Your task to perform on an android device: I want to search for my friend Abdul karim's contact in the Contacts app.
Image 1: 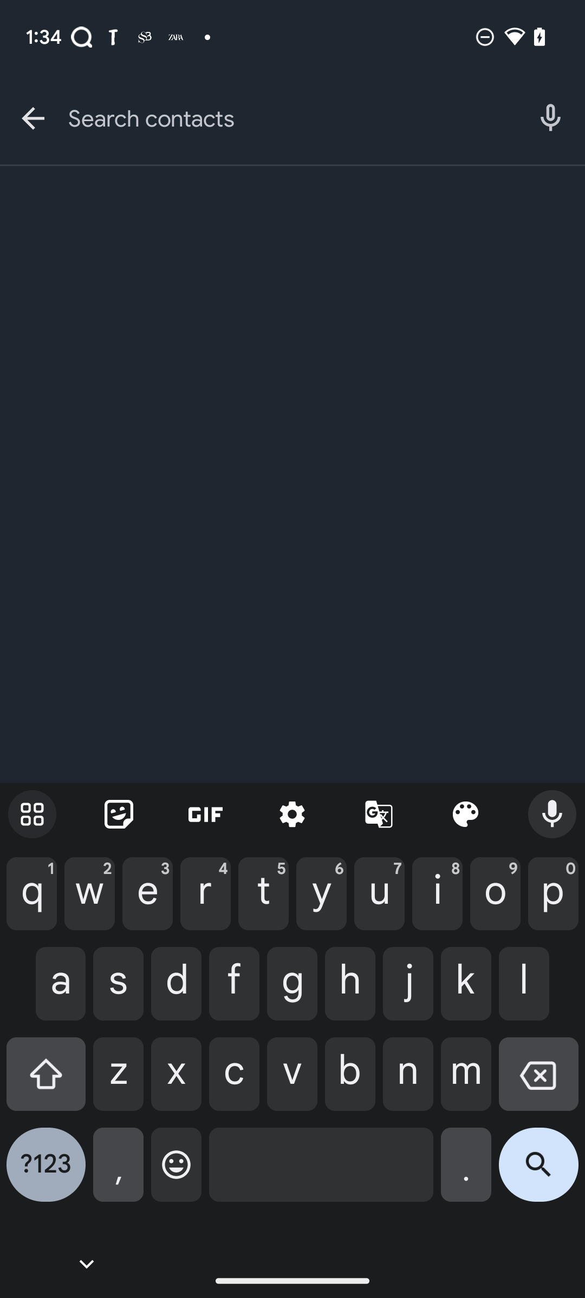
Type Abdul Karim in the search bar text box.
Step 1: type "Abdul Karim"
Image 2: 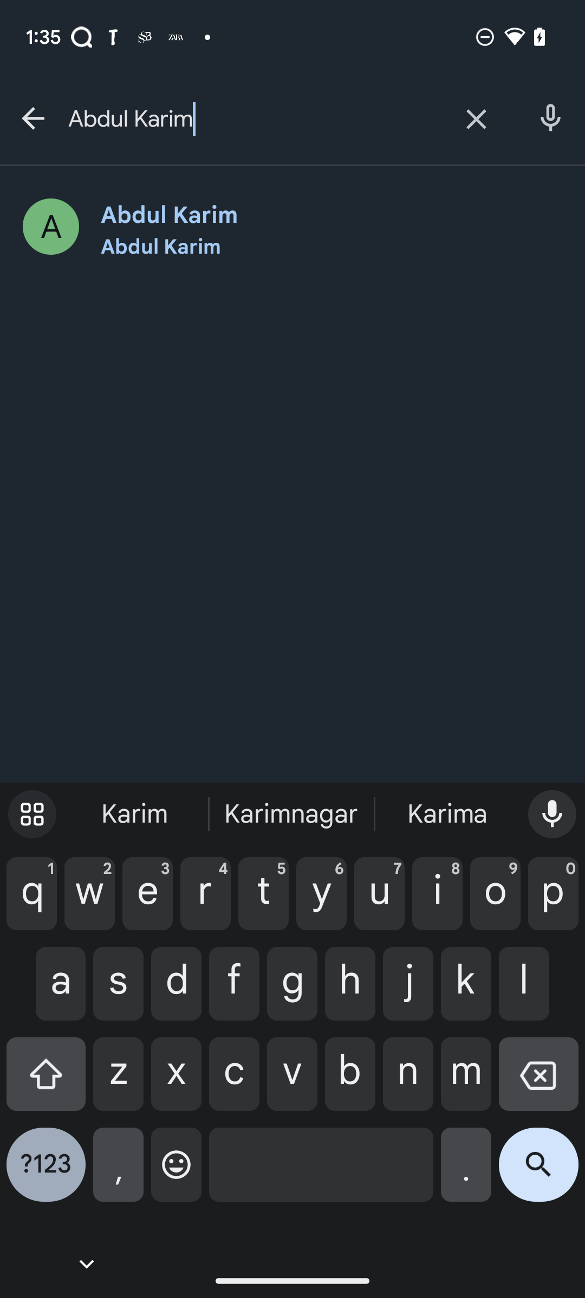
Click on the search icon on the bottom right side of the keyboard on the screen.
Step 2: click (538, 1173)